Your task to perform on an android device: On the edX app show me the details about the course on Sustainable energy.
Image 0: 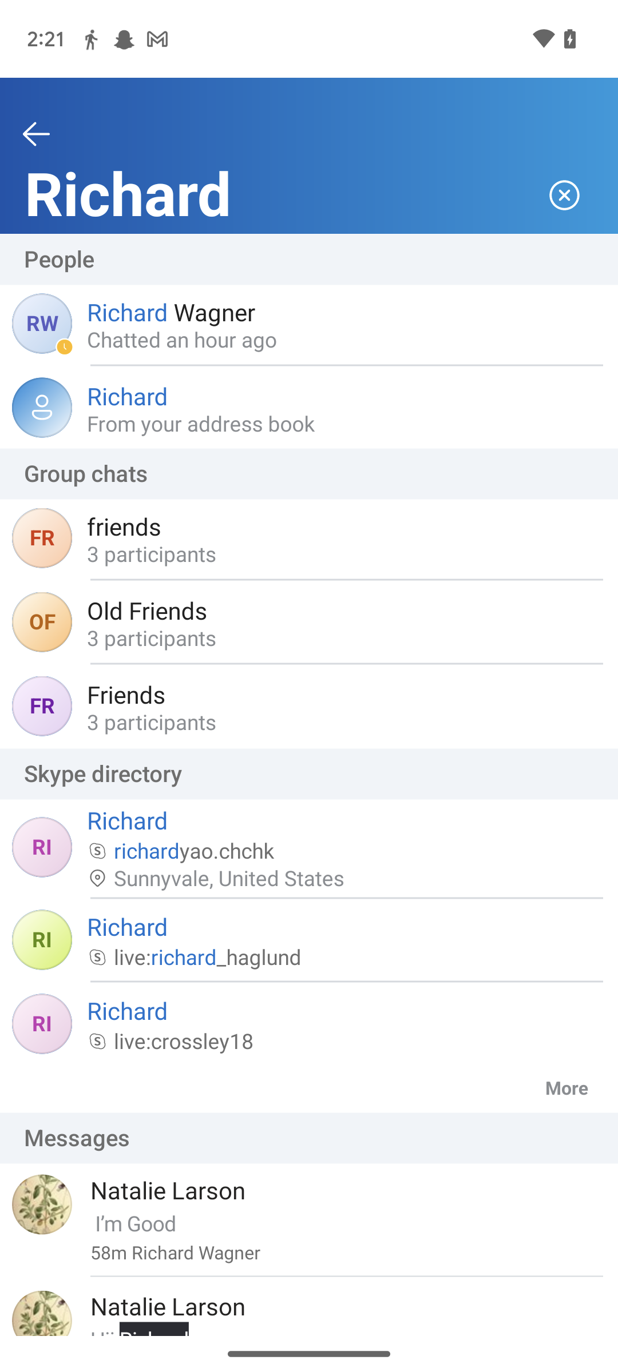
Open the edX app.
Step 0: open app "edX"
Image 1: 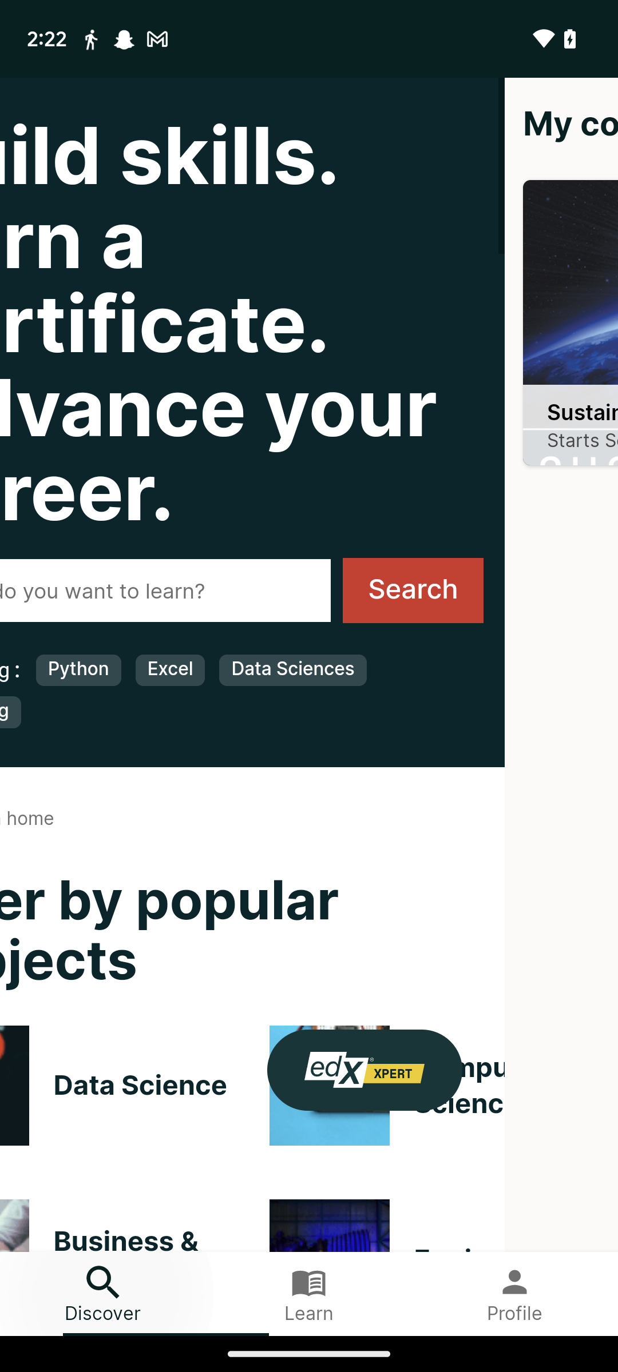
Open the edX app.
Step 1: wait
Image 2: 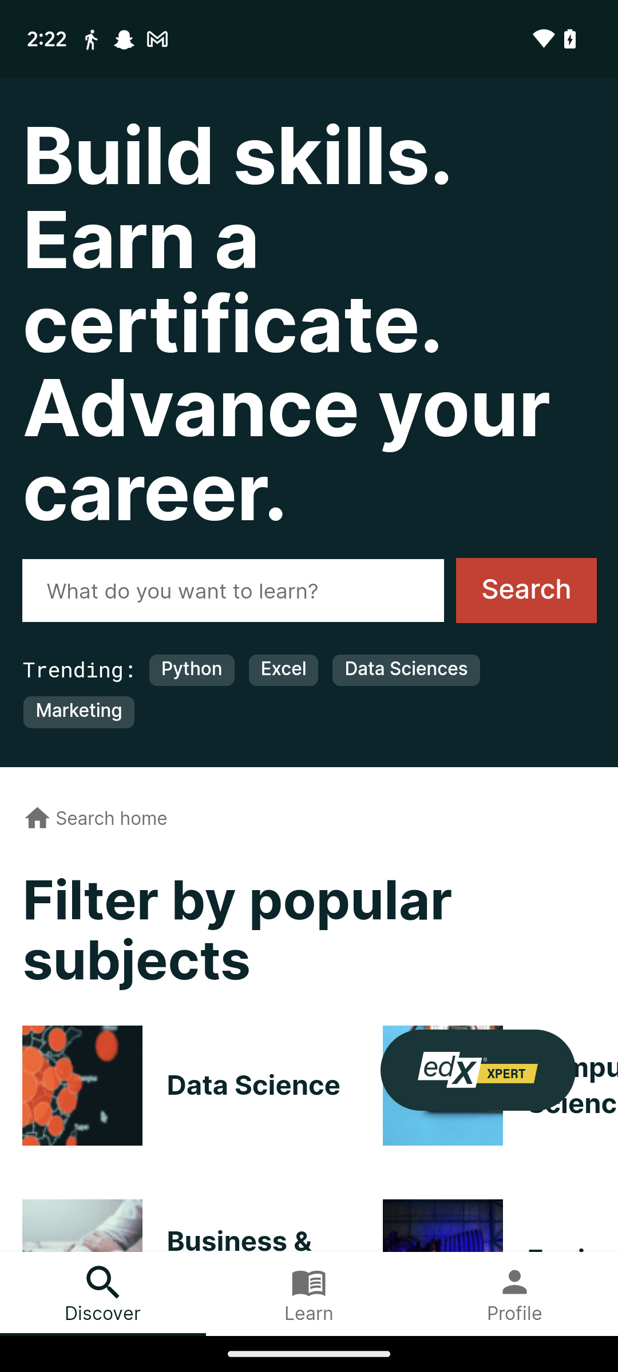
Click on the search bar.
Step 2: click (232, 591)
Image 3: 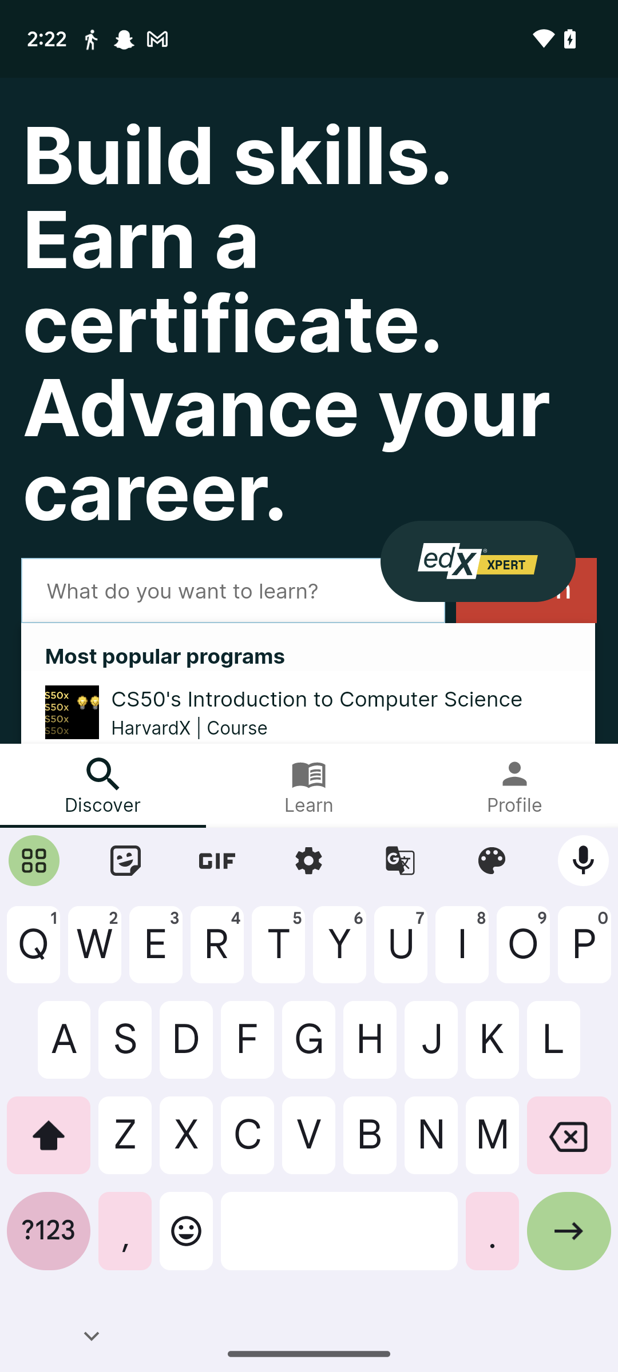
Type in Sustainable energy.
Step 3: type "Sustainable energy"
Image 4: 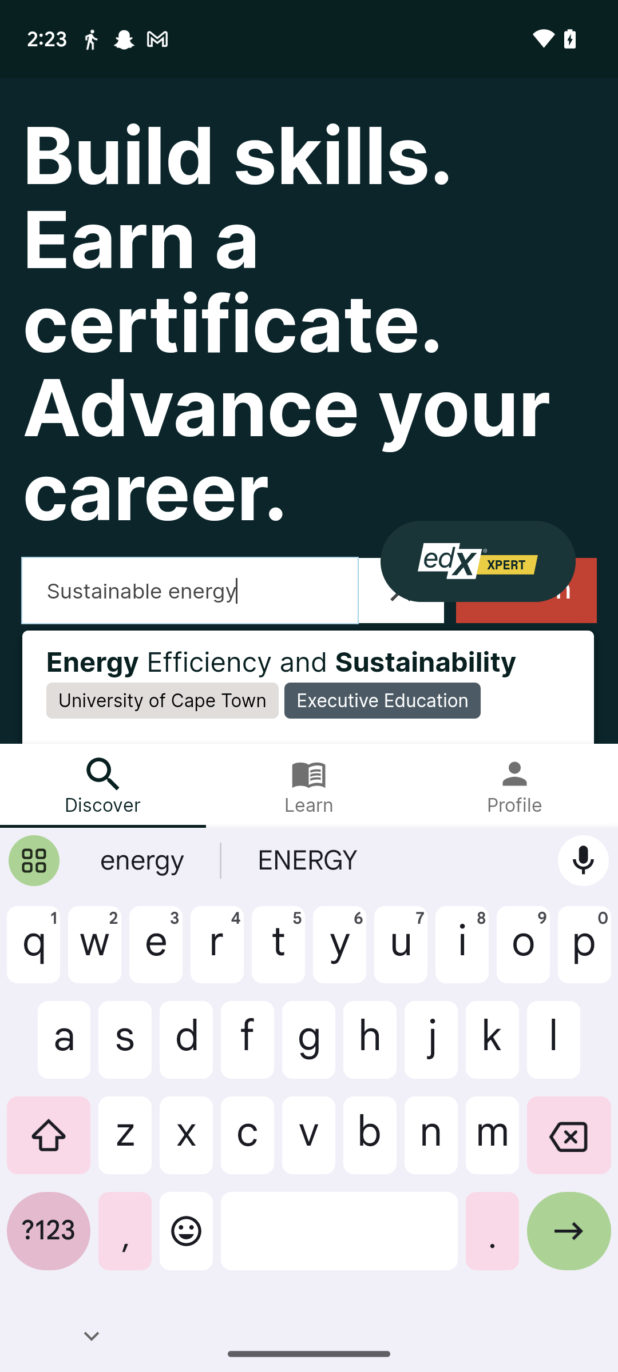
Click on the Arrow icon at the bottom-right of the keyboard.
Step 4: click (569, 1240)
Image 5: 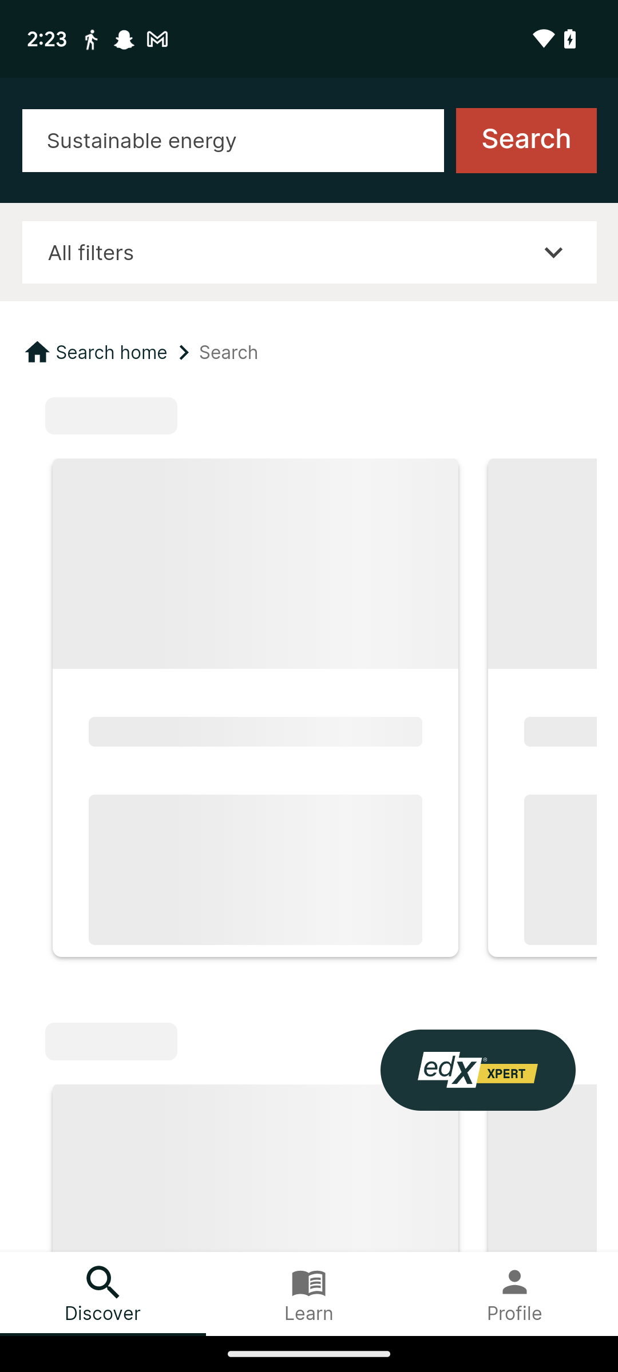
Click on the Arrow icon at the bottom-right of the keyboard.
Step 5: wait
Image 6: 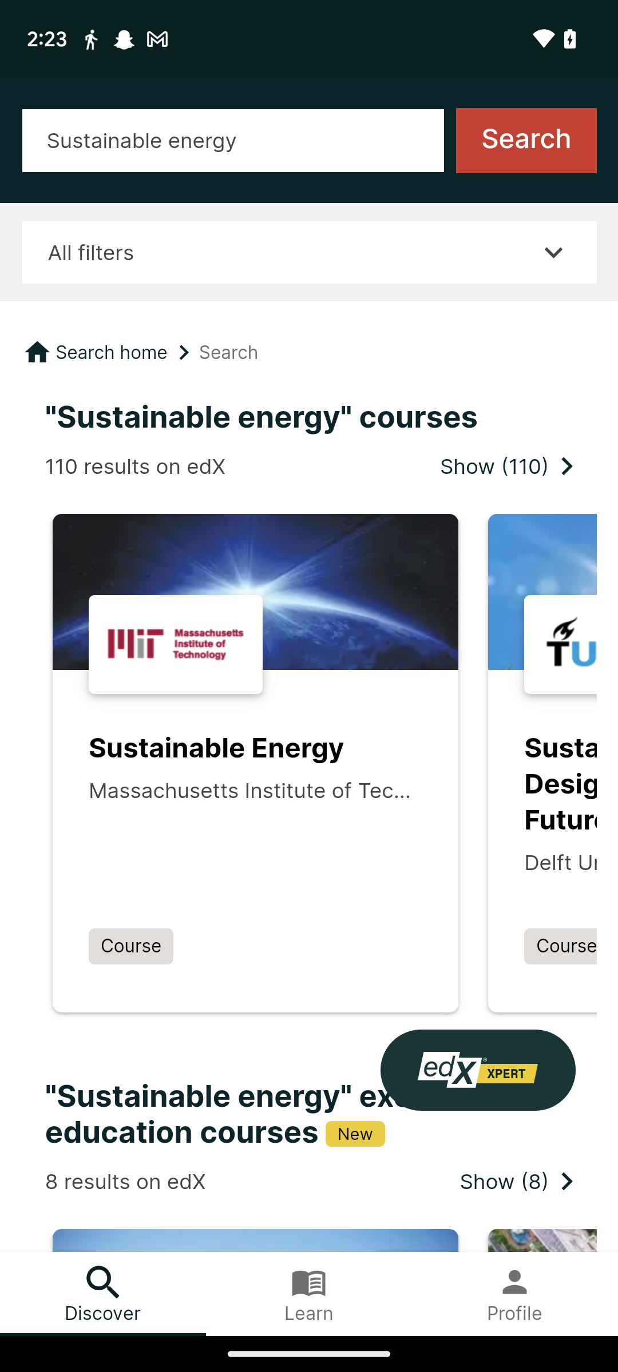
Click on the course Sustainable energy.
Step 6: click (255, 748)
Image 7: 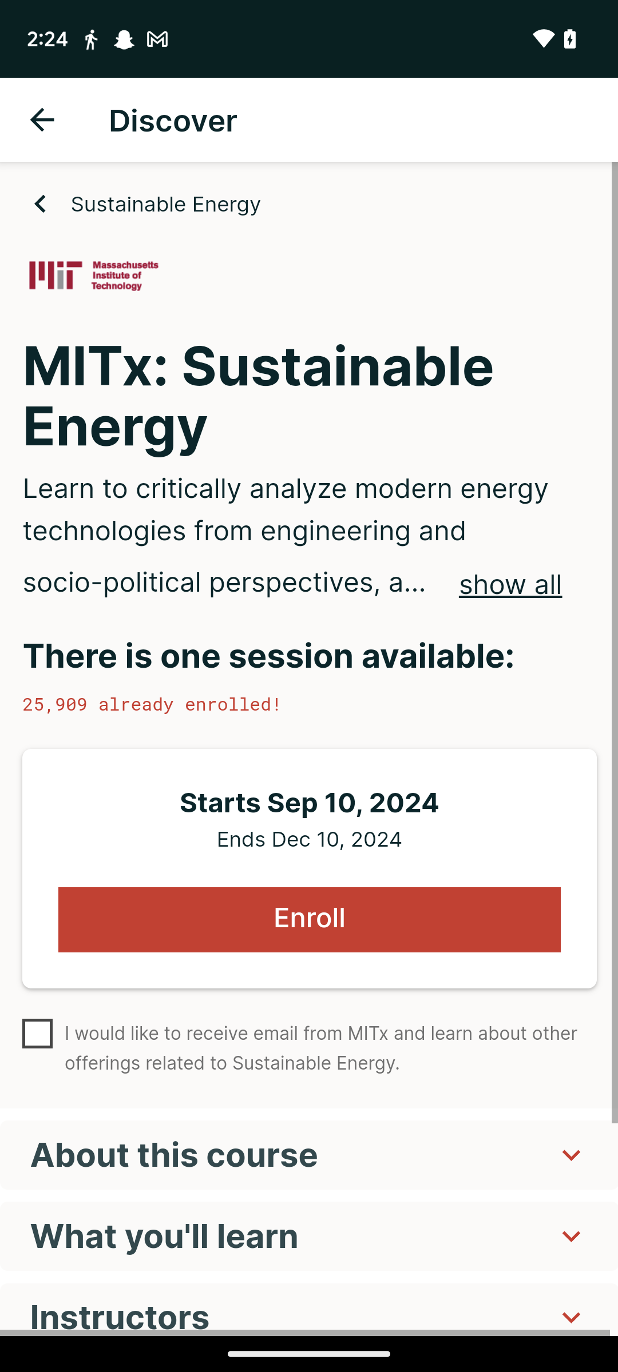
Click on the about this course tab.
Step 7: click (310, 1154)
Image 8: 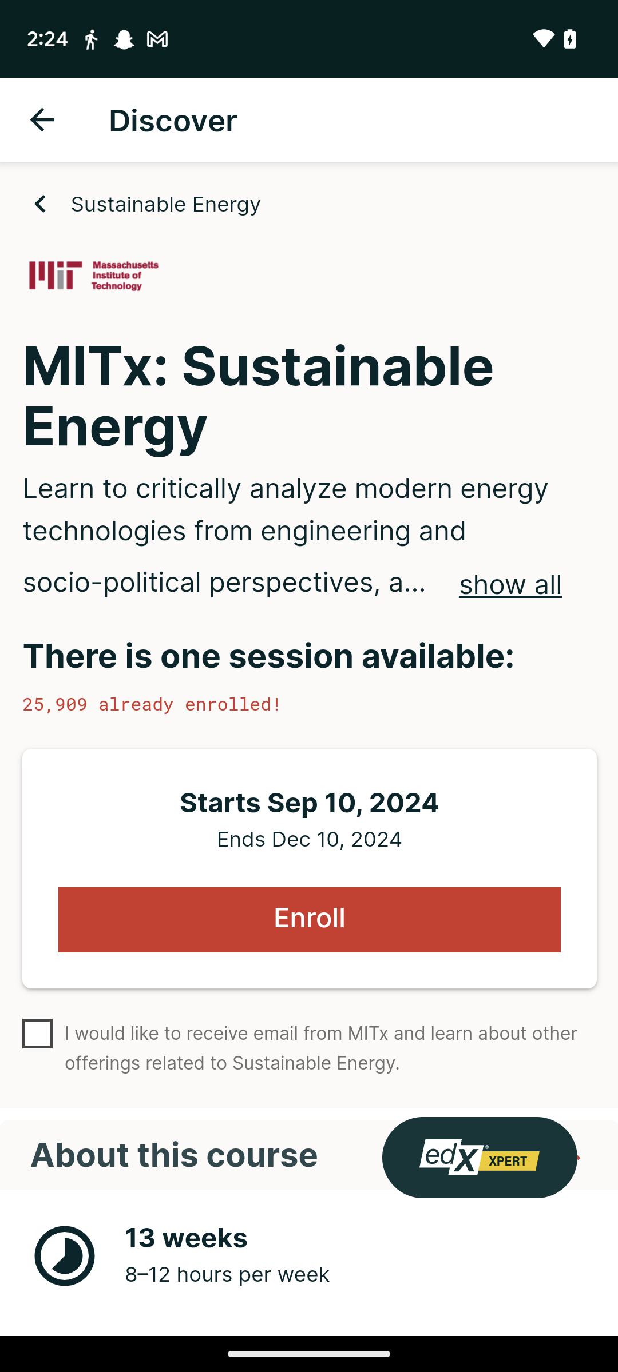
Swipe up to view all details.
Step 8: scroll down
Image 9: 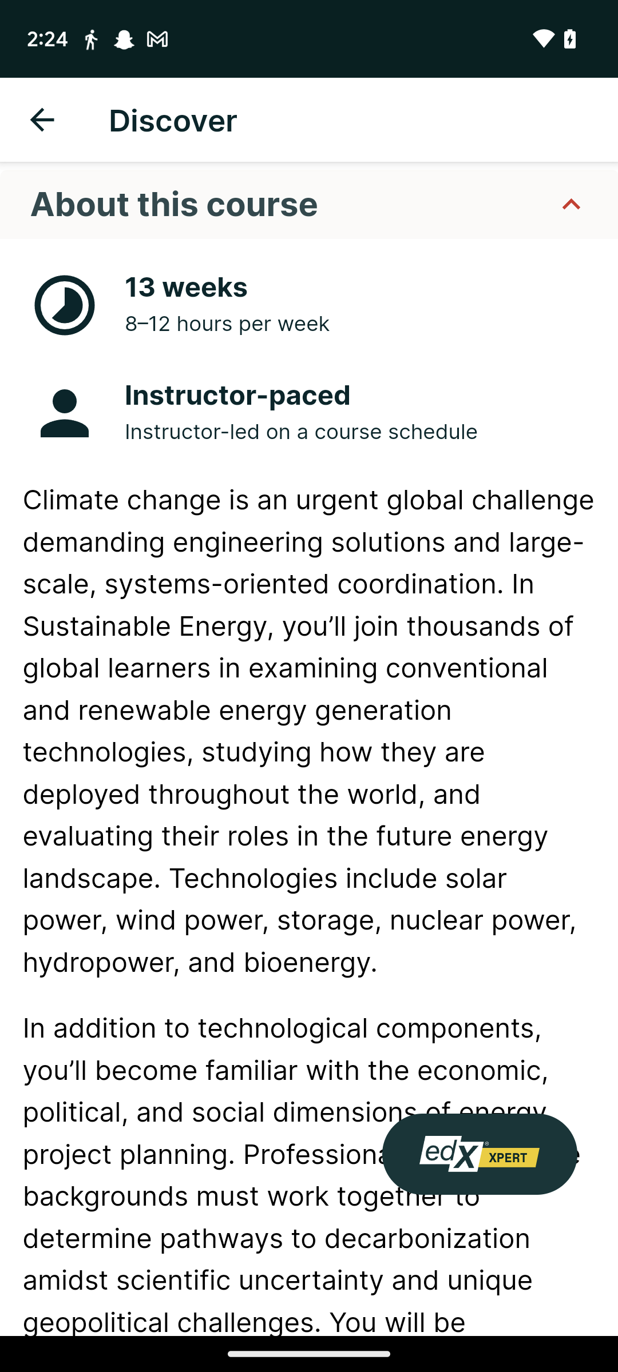
Swipe up to view all details.
Step 9: scroll down
Image 10: 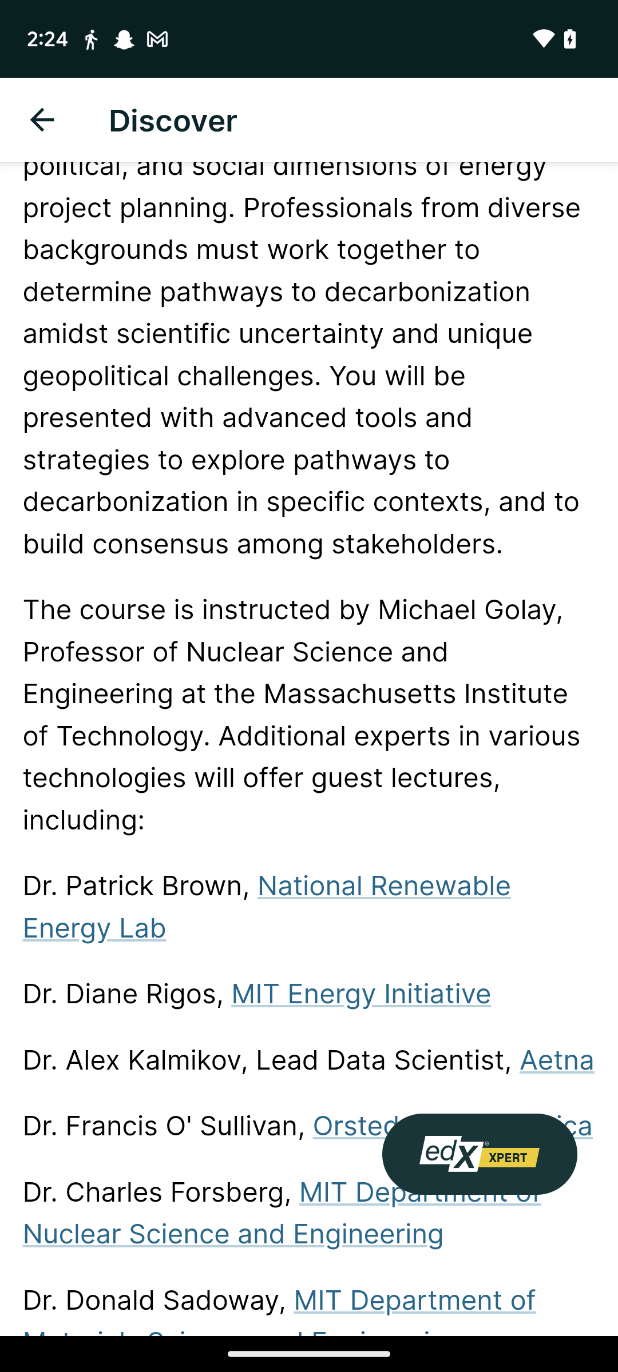
Swipe up to view all details.
Step 10: scroll down
Image 11: 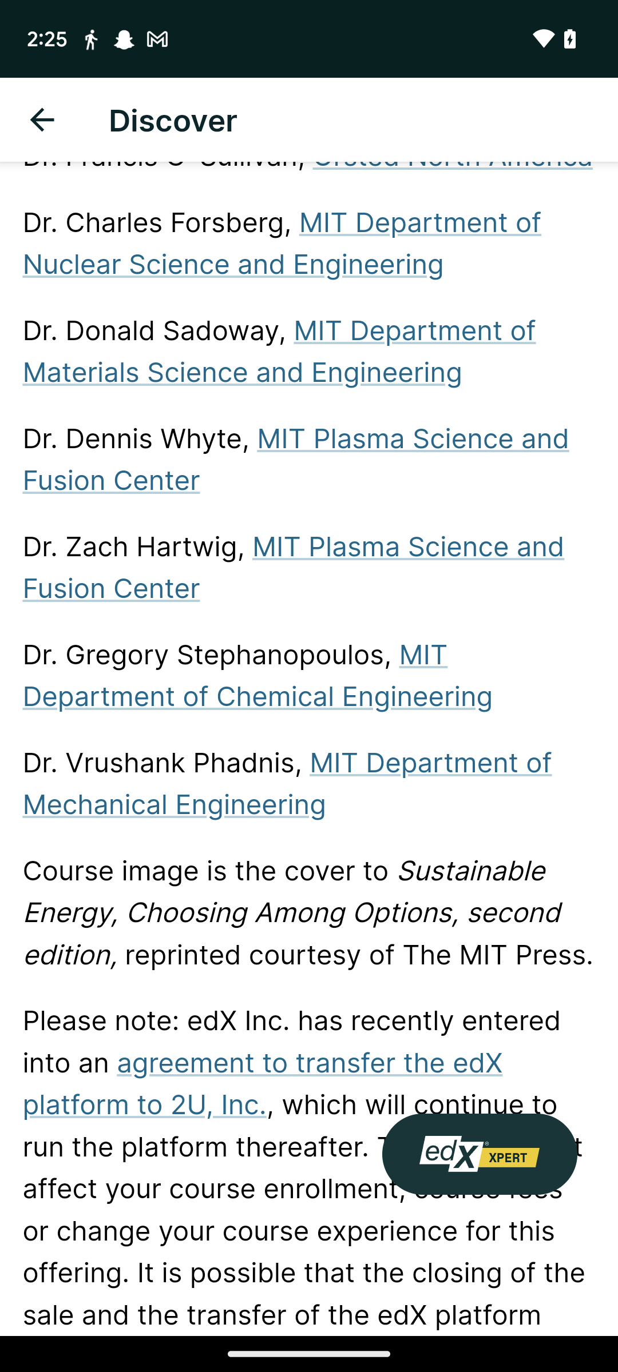
Swipe up to view all details.
Step 11: scroll down
Image 12: 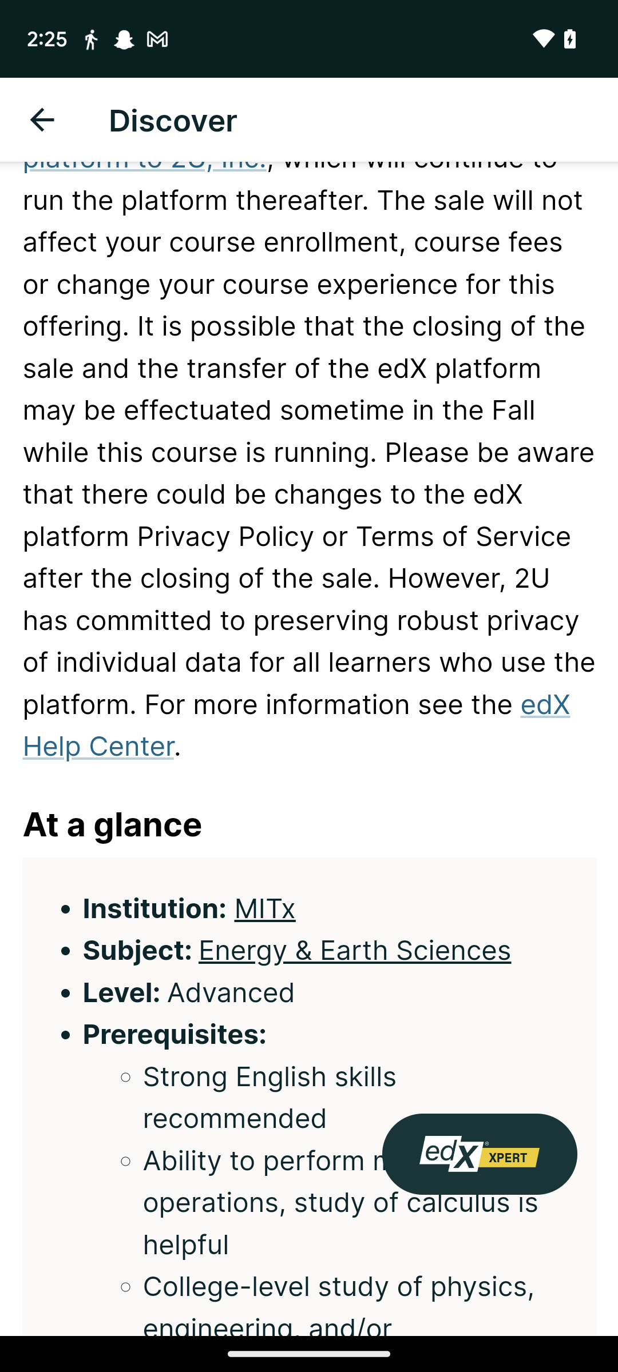
Swipe up to view all details.
Step 12: scroll down